Your task to perform on an android device: I want to read reviews of the EGK 12mm 650W 2900rpm Drill Machine on the Shopclues app in order to make the best decision.
Image 0: 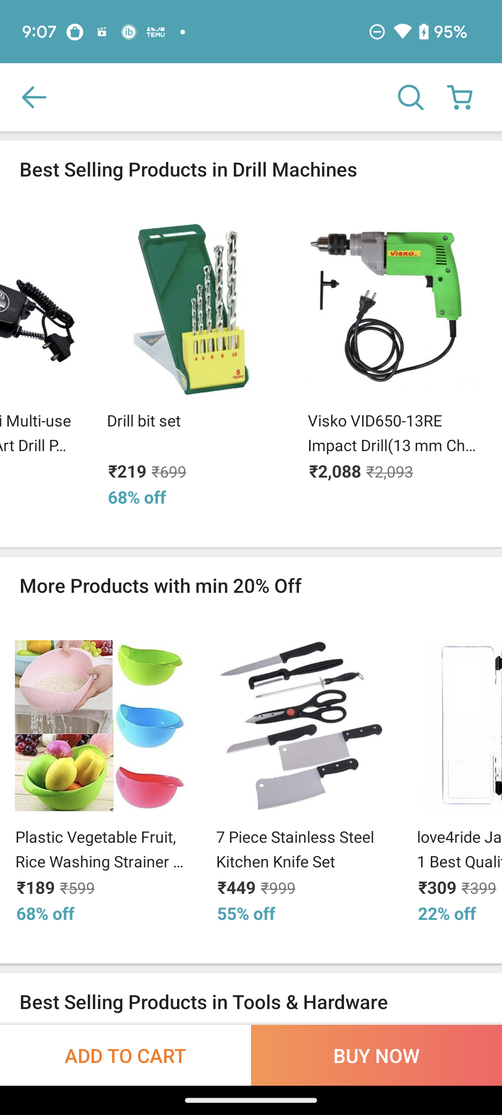
swipe up for reviews
Step 0: scroll down
Image 1: 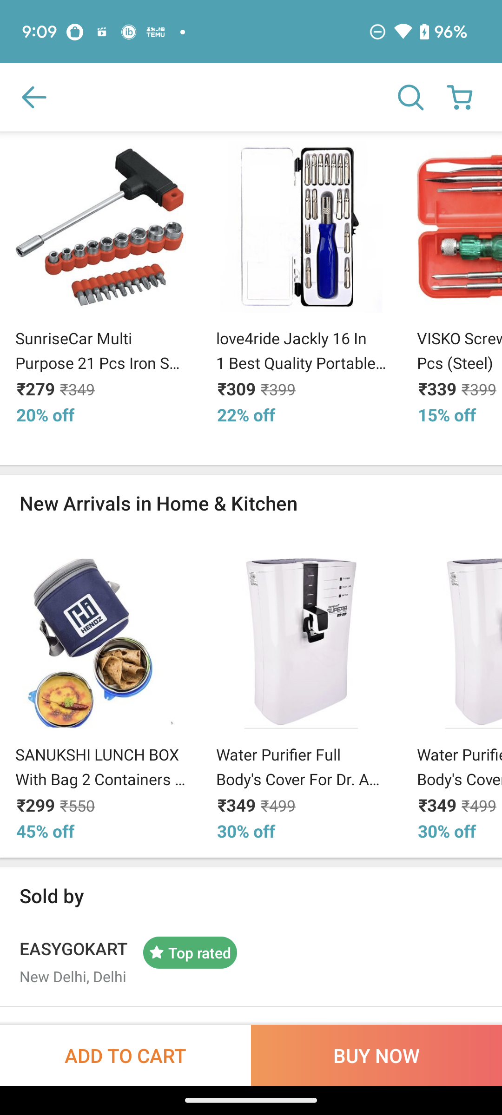
swipe up for reviews
Step 1: scroll down
Image 2: 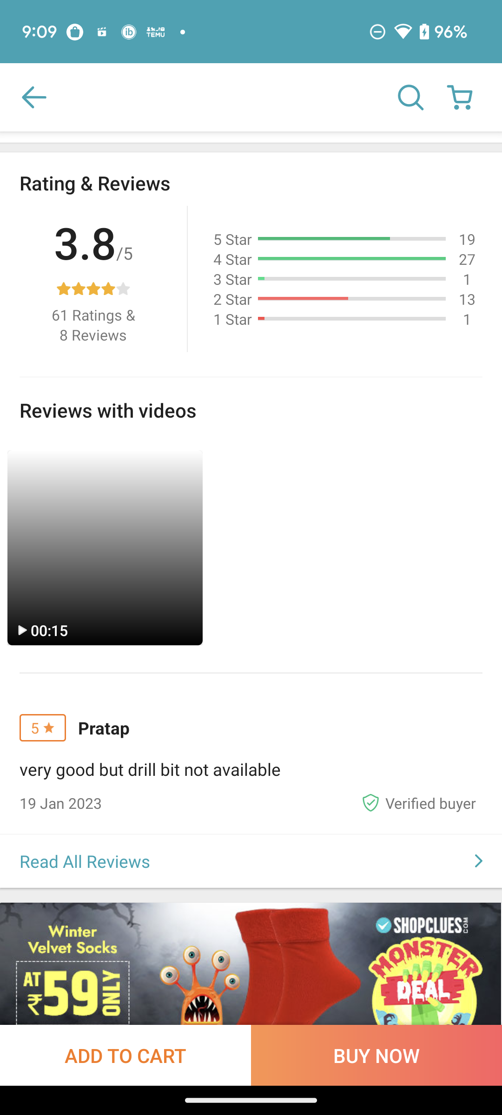
Click on the Read All Reviews
Step 2: click (251, 861)
Image 3: 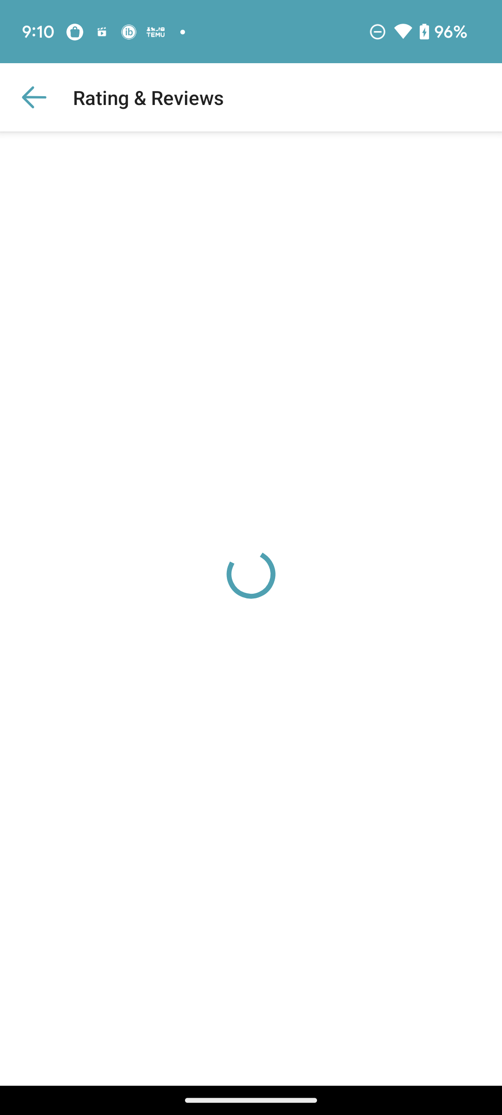
Click on the Read All Reviews
Step 3: wait